Your task to perform on an android device: Play the comedy podcast "A Look Back on Christening" by office ladies for me on the Radioline app.Play the comedy podcast "A Look Back on Christening" by office ladies for me on the Radioline app.
Image 0: 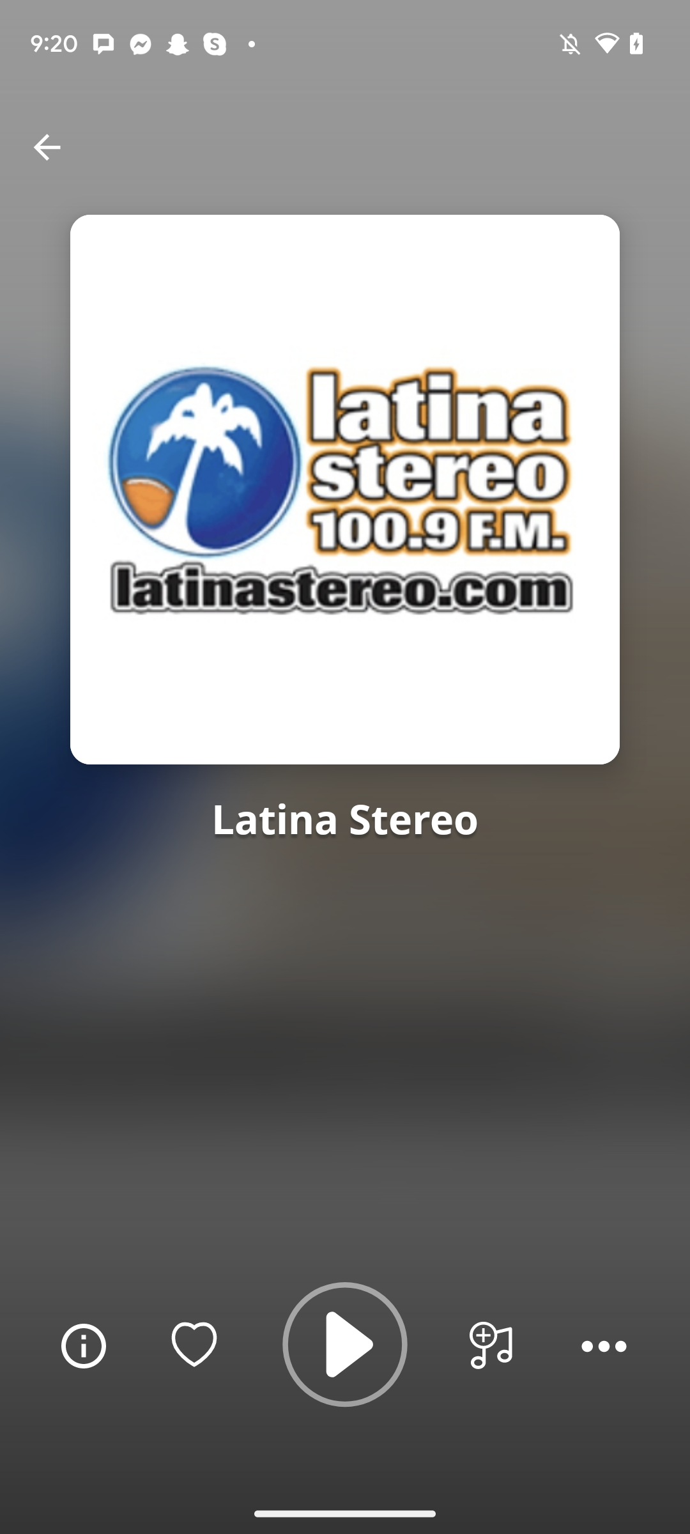
Go back to the previous page.
Step 0: press back button
Image 1: 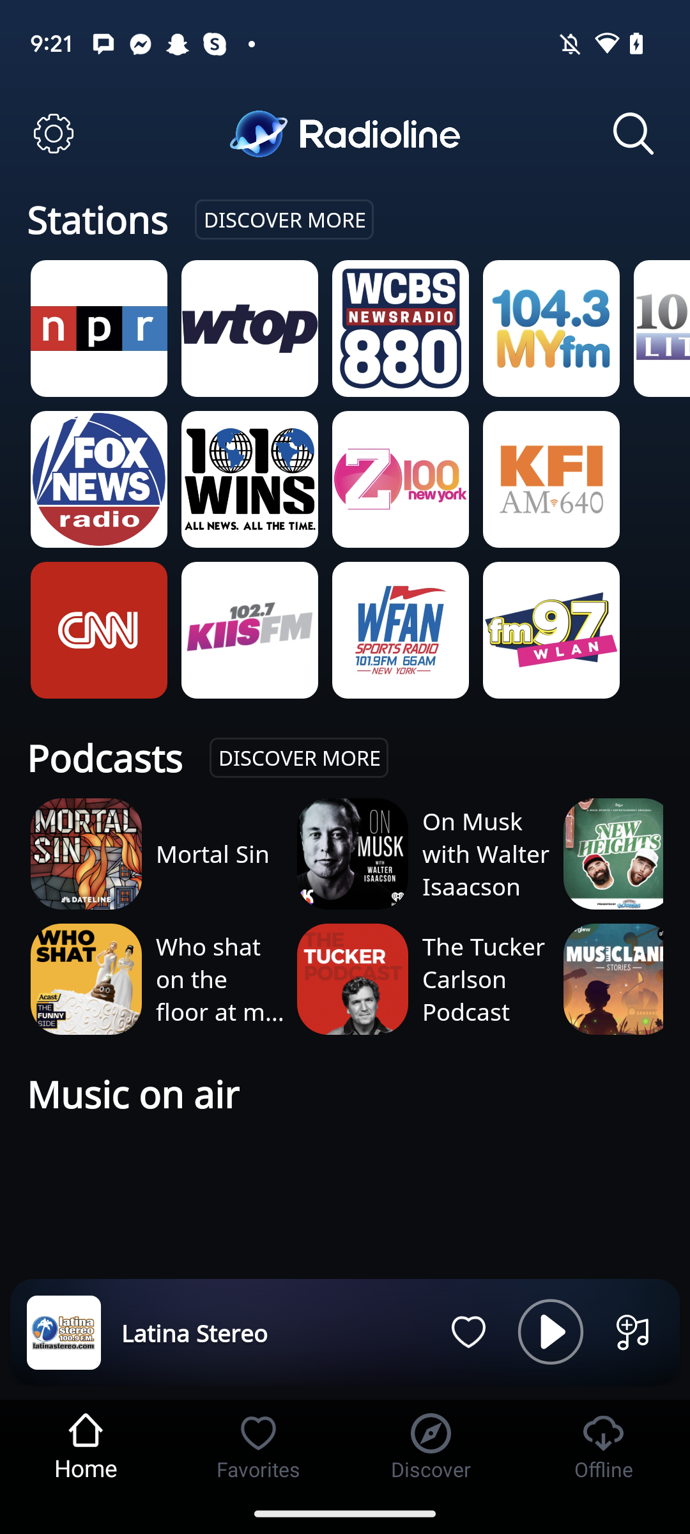
Click on the "Discover more" tab under the podcasts head.
Step 1: click (298, 757)
Image 2: 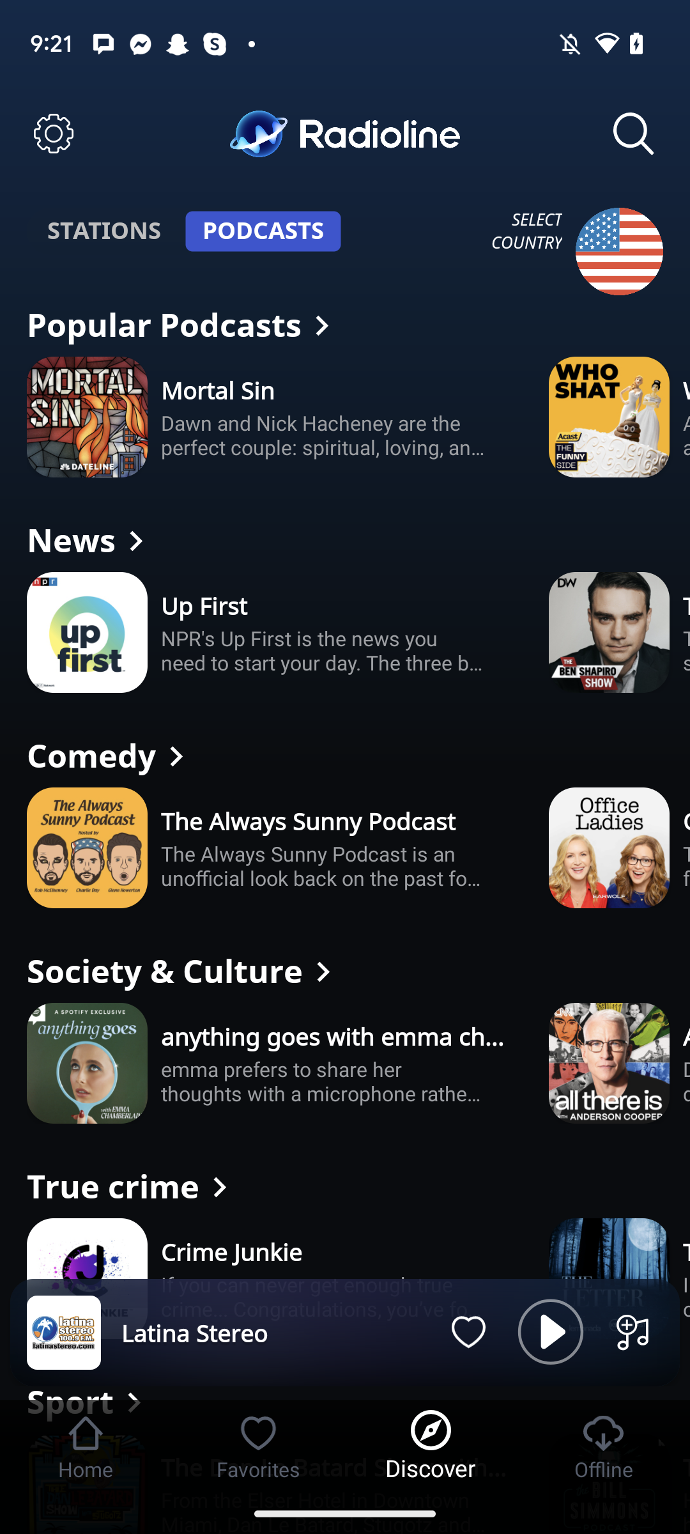
Click  on the Comedy tab.
Step 2: click (111, 757)
Image 3: 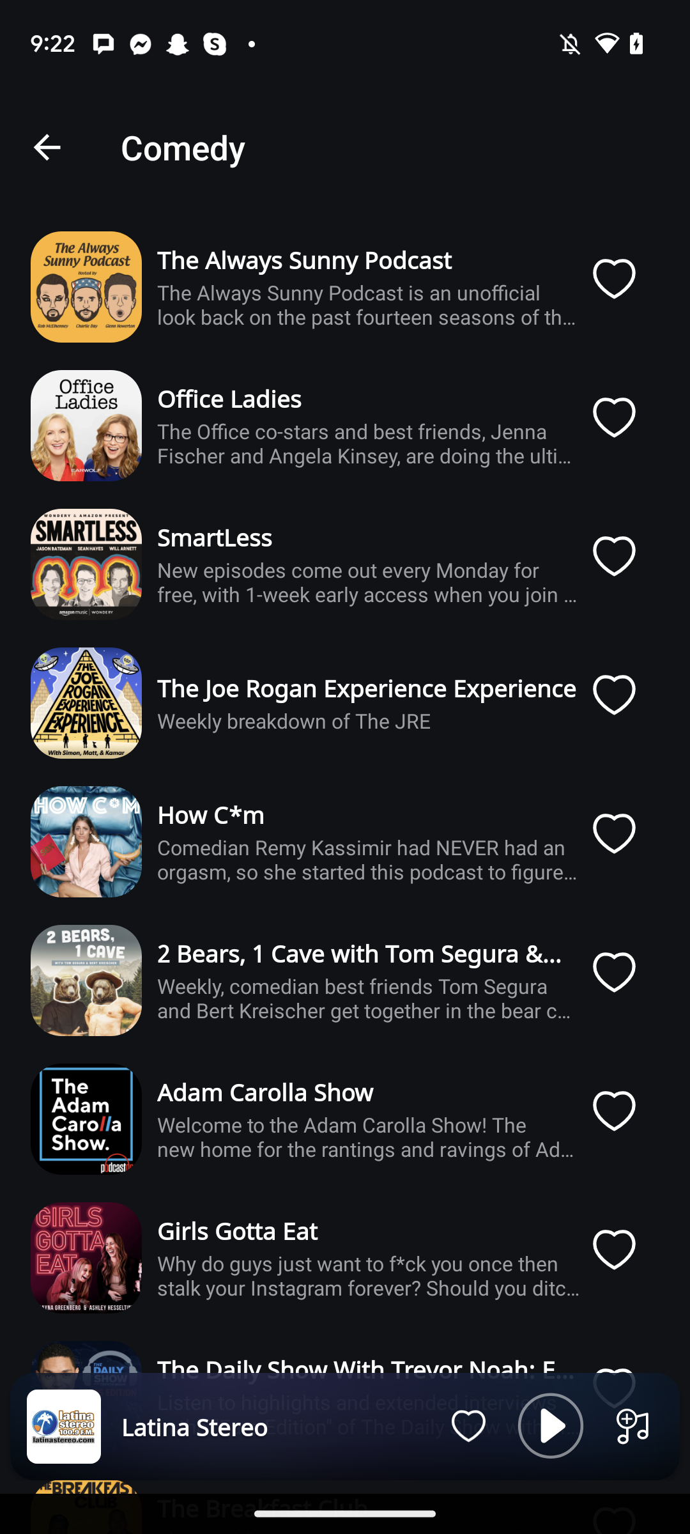
Open the Office Ladies podcast.
Step 3: click (369, 443)
Image 4: 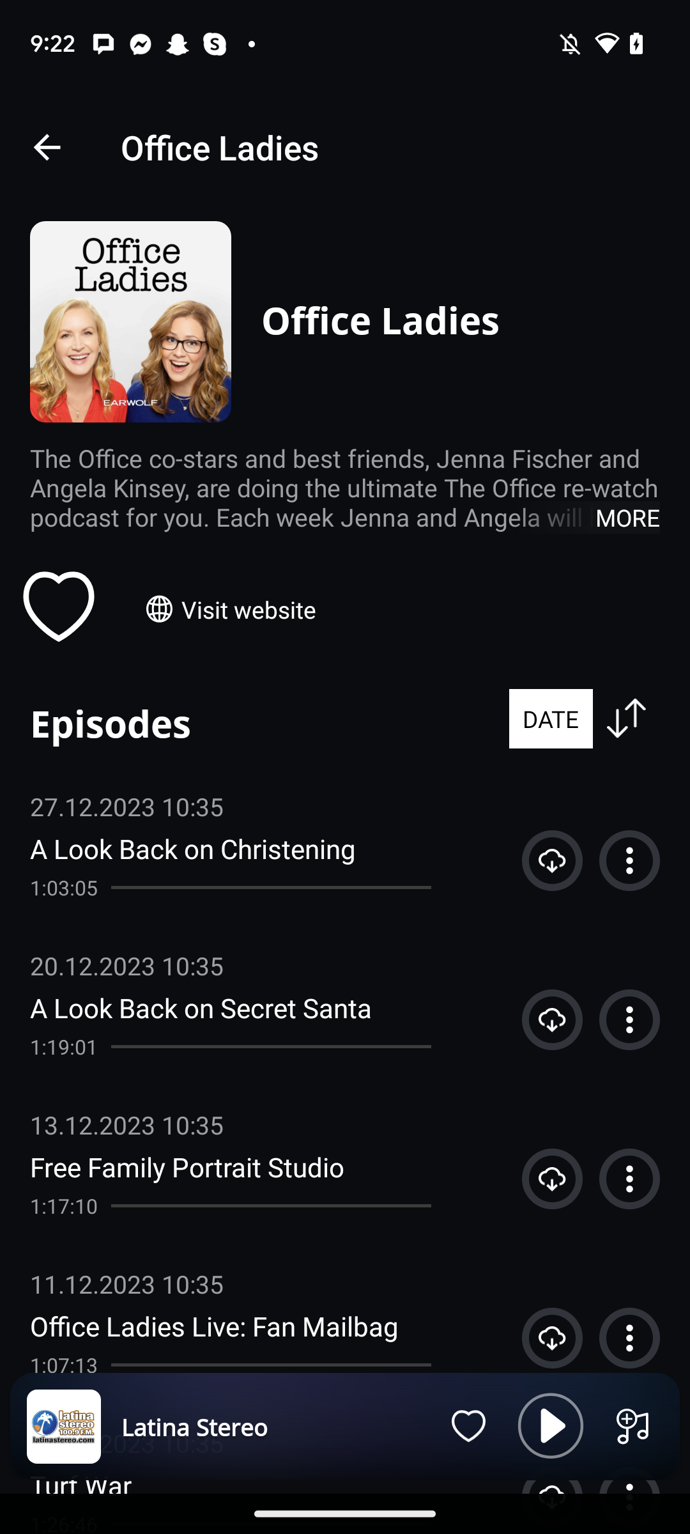
Play the episode "A Look Back on Christening".
Step 4: click (267, 848)